Your task to perform on an android device: I want to save this property because i will buy this property in future 
Image 0: 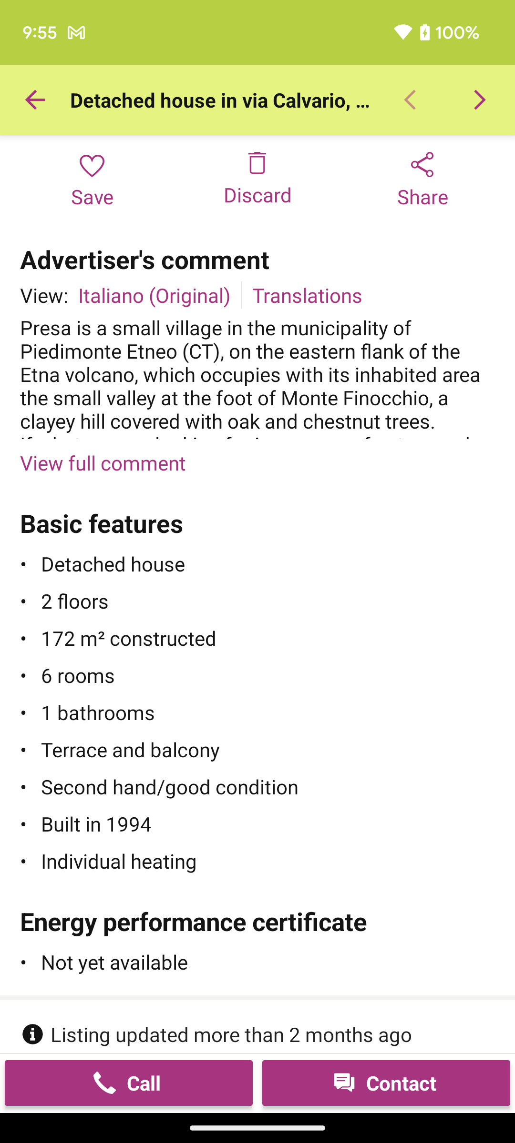
Click on the heart icon at the top left of the screen
Step 0: click (93, 180)
Image 1: 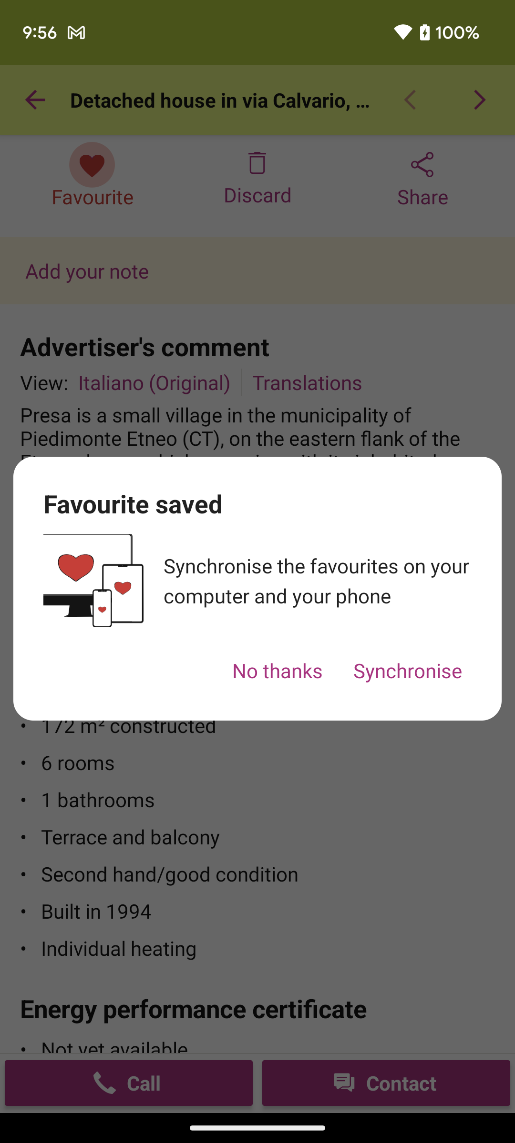
Click on the heart icon at the top left of the screen
Step 1: wait